Your task to perform on an android device: I would like to respond to my friend Thomas.blanc1978@gmail.com by saying, "Okay, thanks for the update."
Image 0: 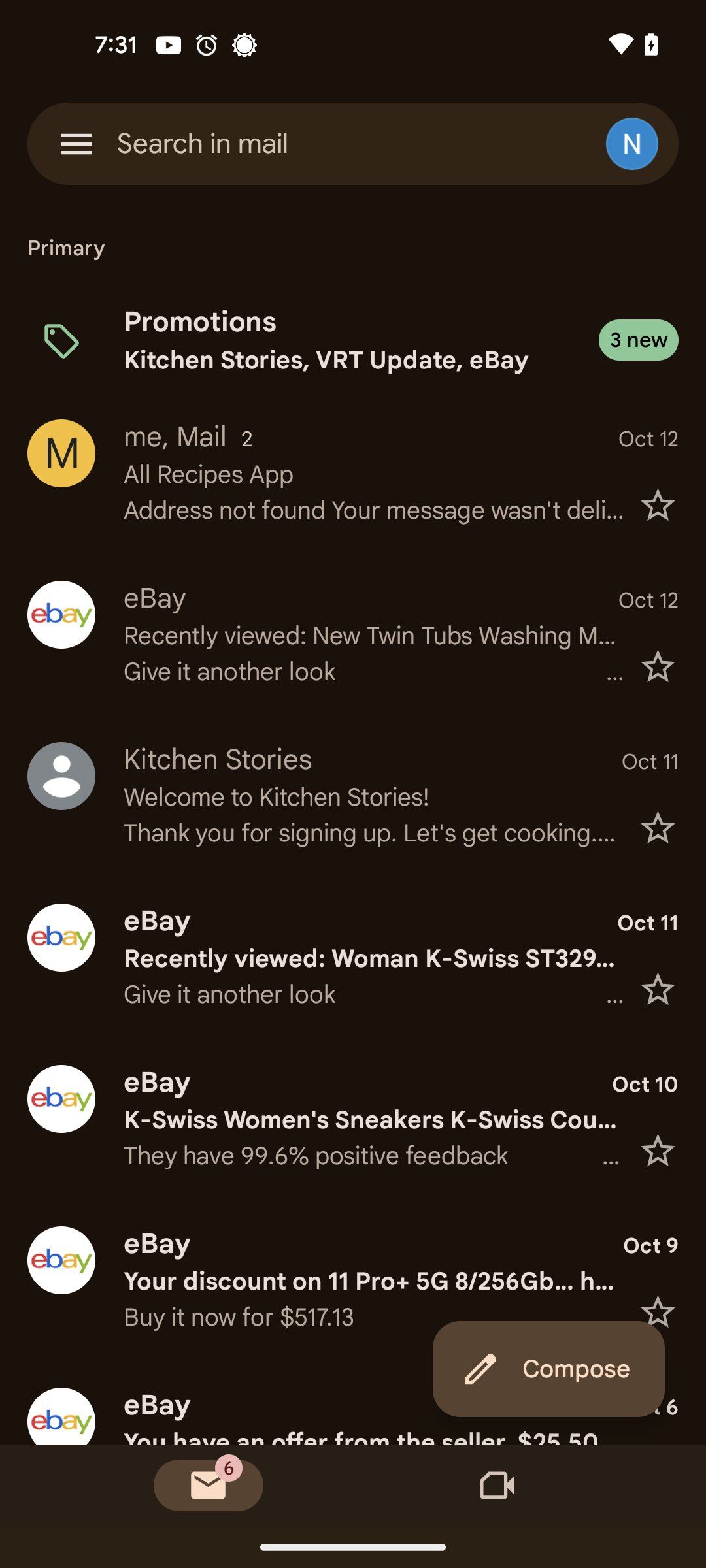
Swipe up to view the mail by thomas
Step 0: scroll down
Image 2: 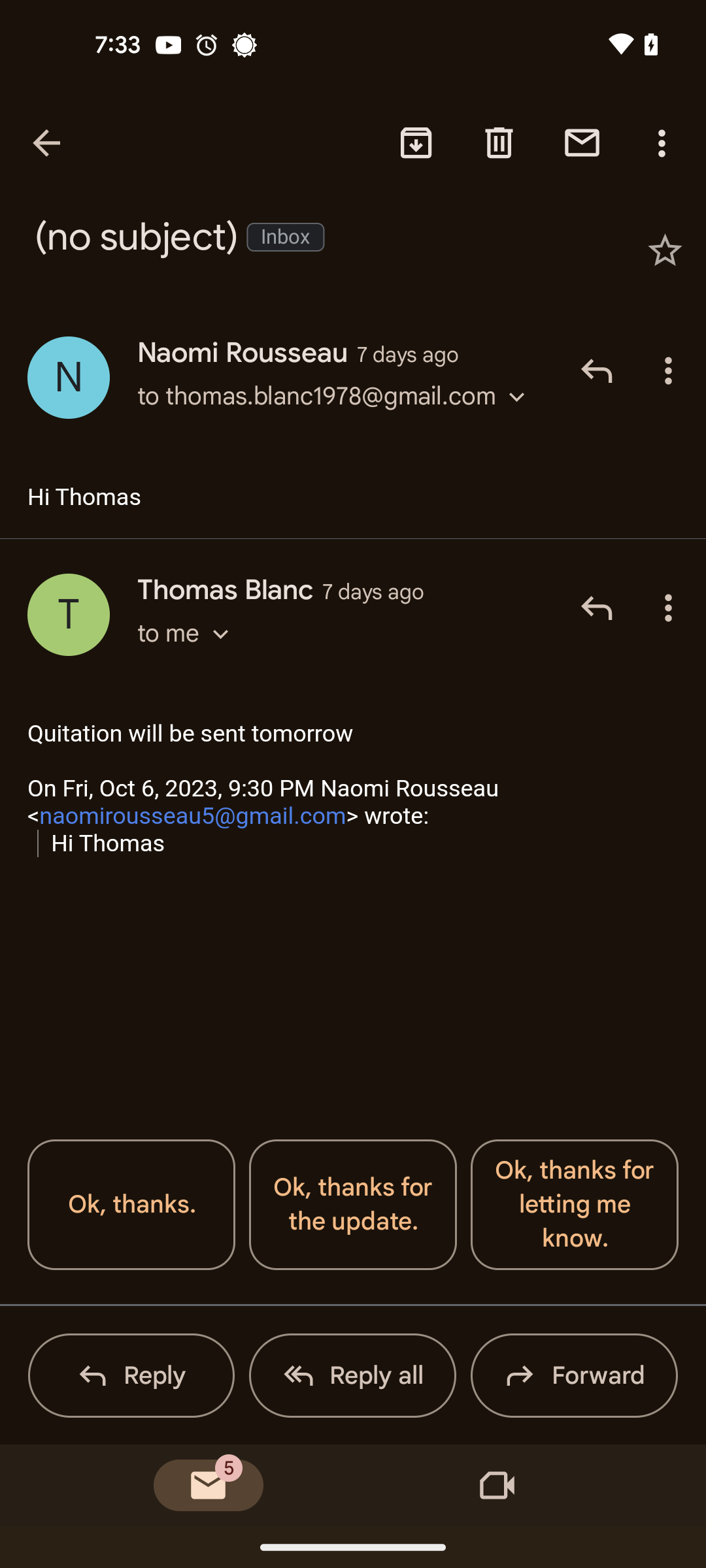
Tap on the Reply button at the bottom left corner of the screen
Step 2: click (155, 1375)
Image 3: 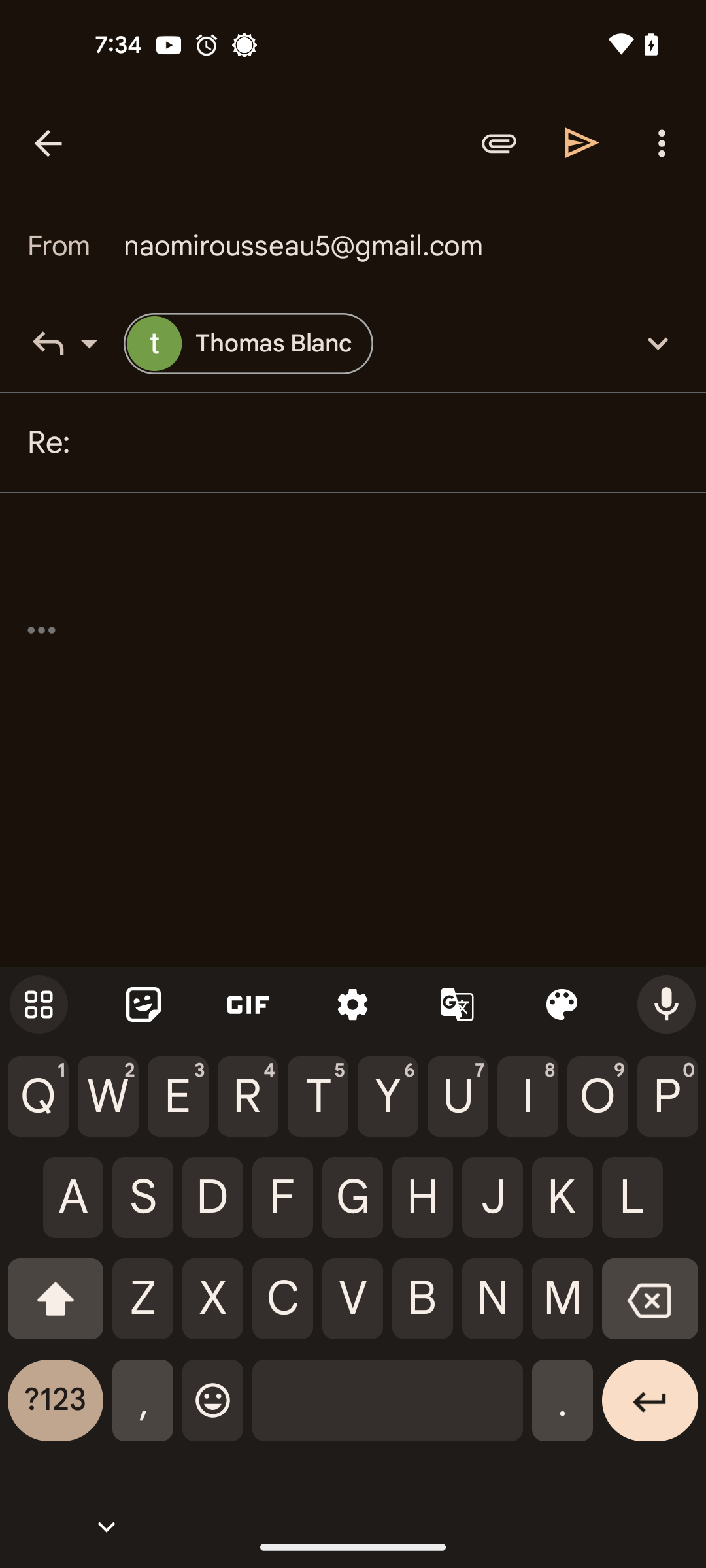
Type the text Okay, thanks for the update
Step 3: type "Okay, thanks for the update"
Image 4: 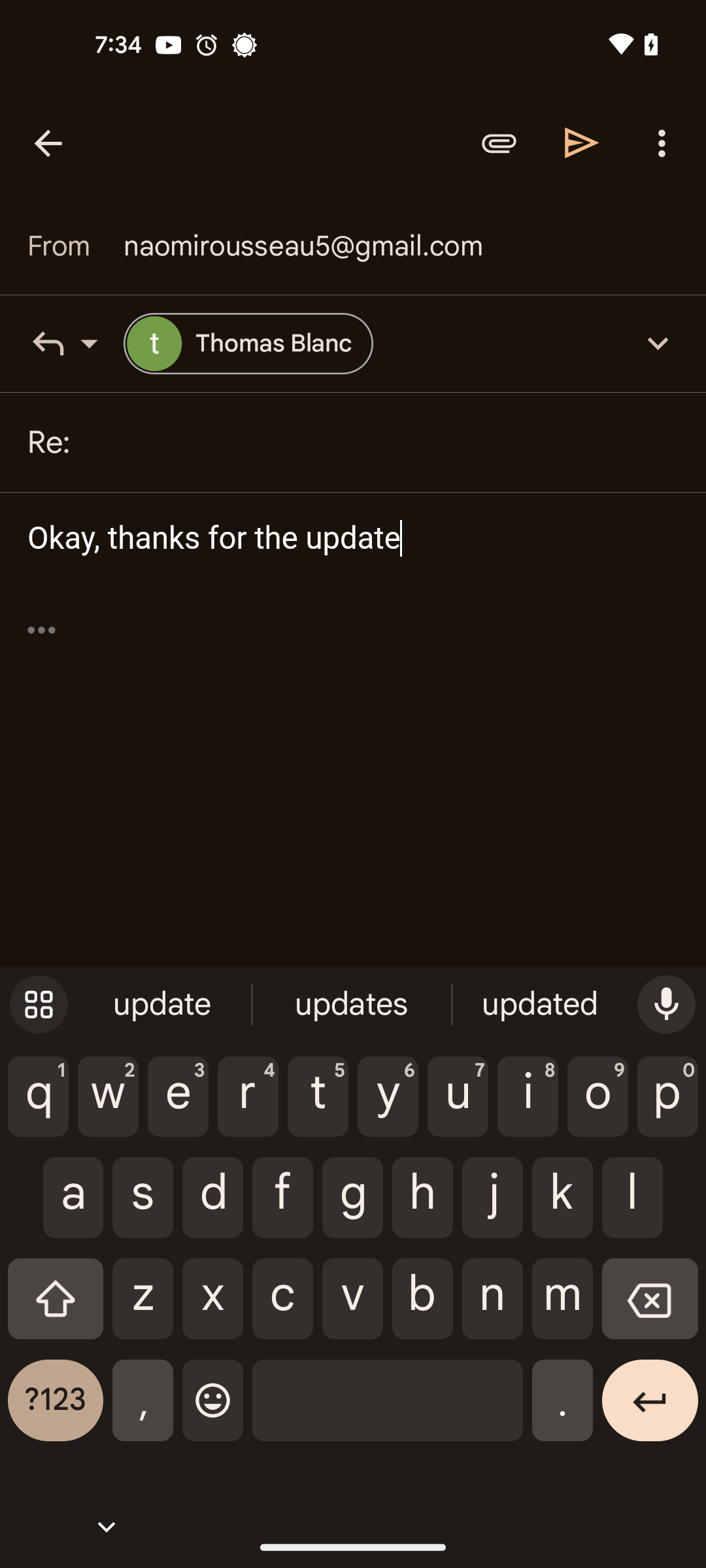
Tap on the send icon at the top right corner of the screen
Step 4: click (582, 142)